Your task to perform on an android device: I want to keep my pdf file "The Queen's Gambit" secure, so on the Foxit PDF Editor app, use the feature File Encryption to protect my file and lock it with a password of "DBW@321#".
Image 0: 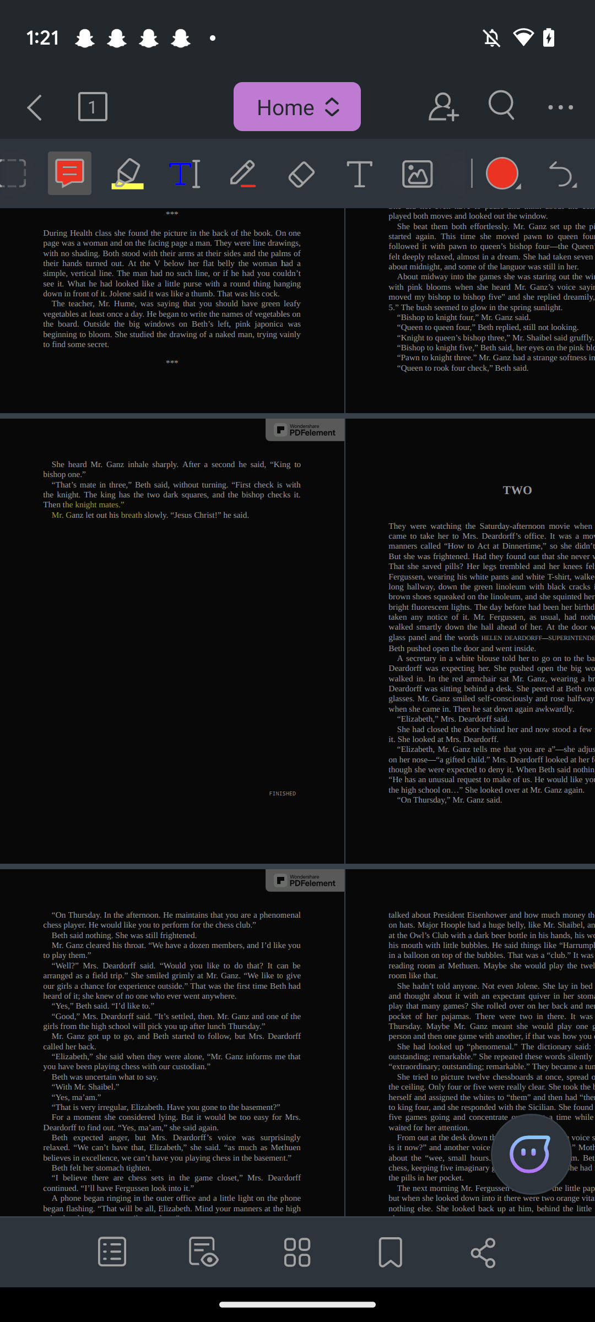
Click on the three dots at the top right corner of the screen.
Step 0: click (544, 103)
Image 1: 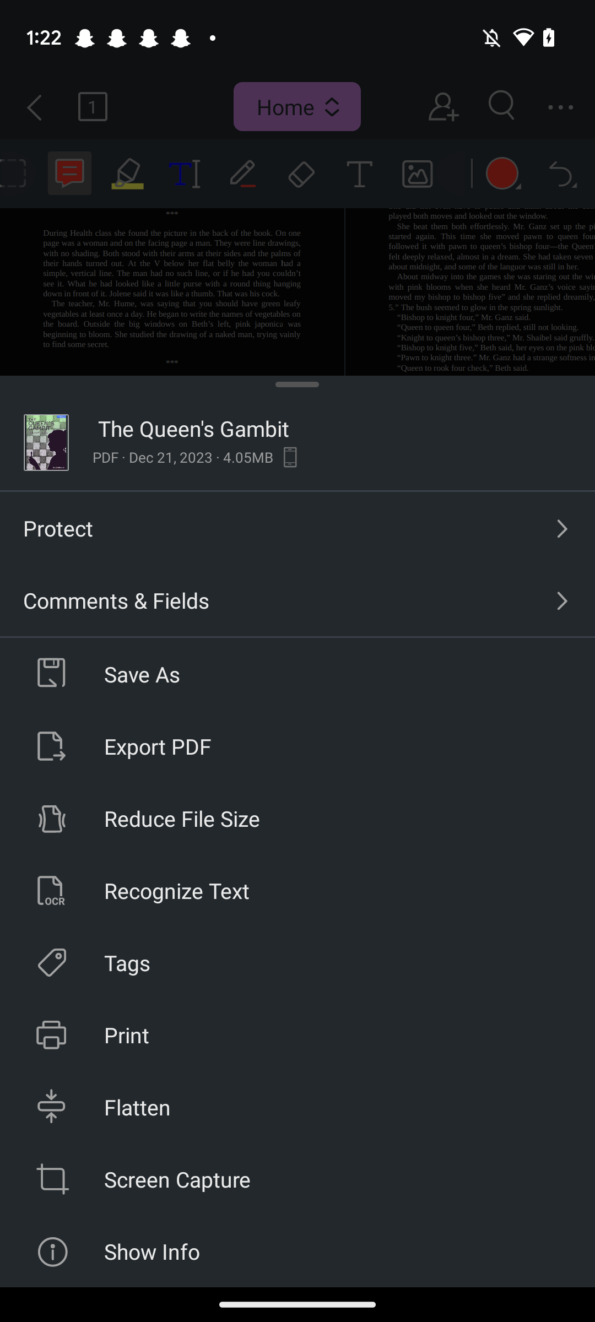
Click on the Protect button.
Step 1: click (309, 528)
Image 2: 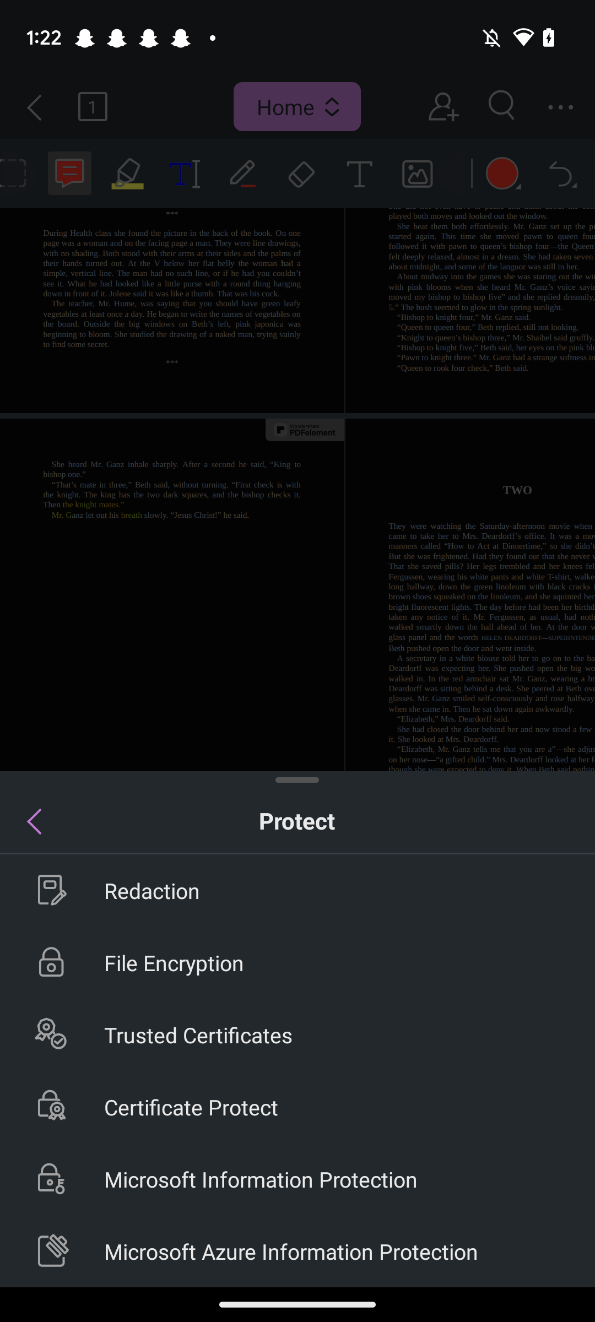
Click on the tab "File Encryption'.
Step 2: click (349, 962)
Image 4: 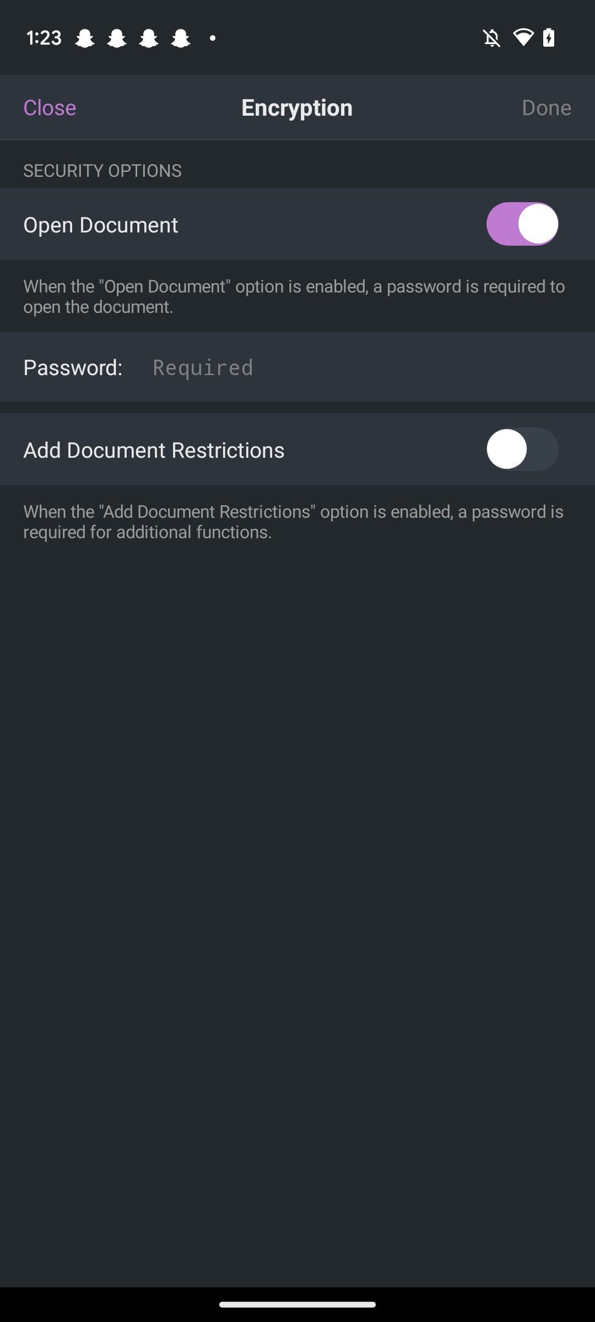
Click on the Text "Required"
Step 4: click (203, 366)
Image 5: 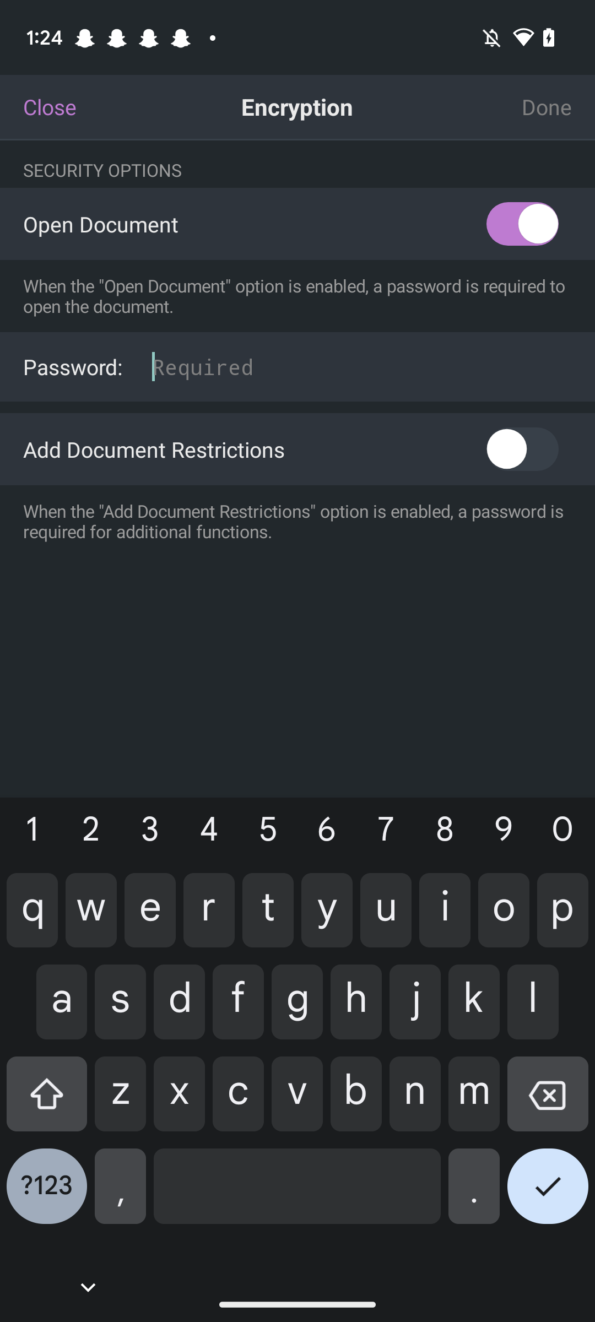
Type the password "DBW@321# in the input box.
Step 5: type "DBW@321#"
Image 6: 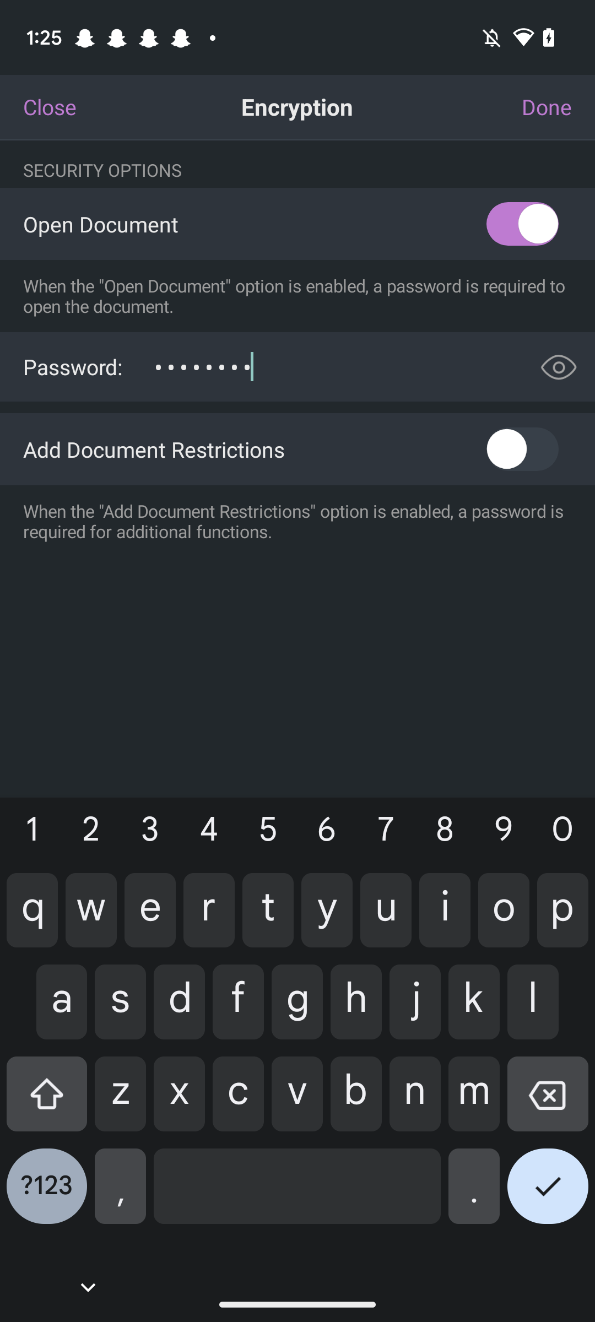
Click on the Done button at the top right corner of the screen.
Step 6: click (547, 106)
Image 7: 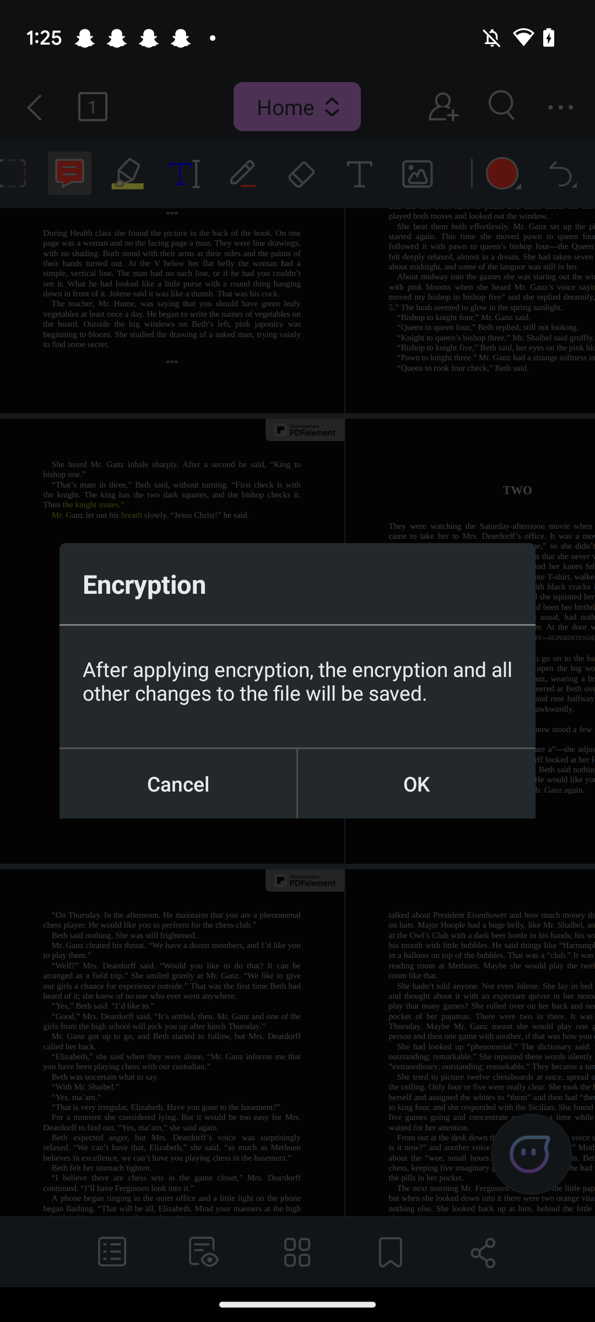
Click on the button "Ok".
Step 7: click (416, 784)